Your task to perform on an android device: Repeat the reminder ,Delhi heights for every month and save it.
Image 0: 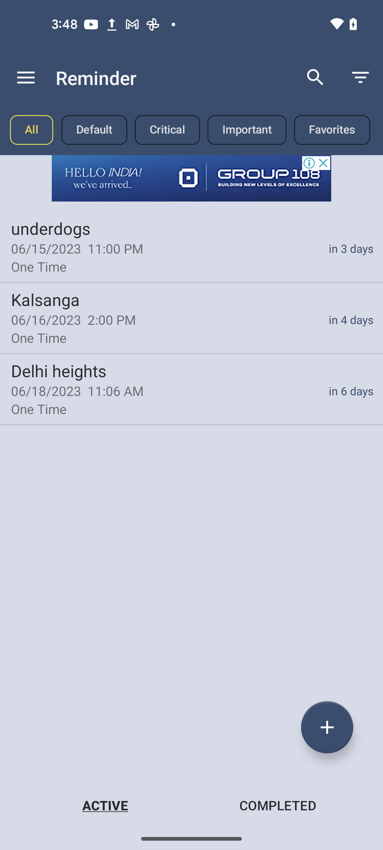
click on the  reminder Delhi heights
Step 0: click (191, 389)
Image 1: 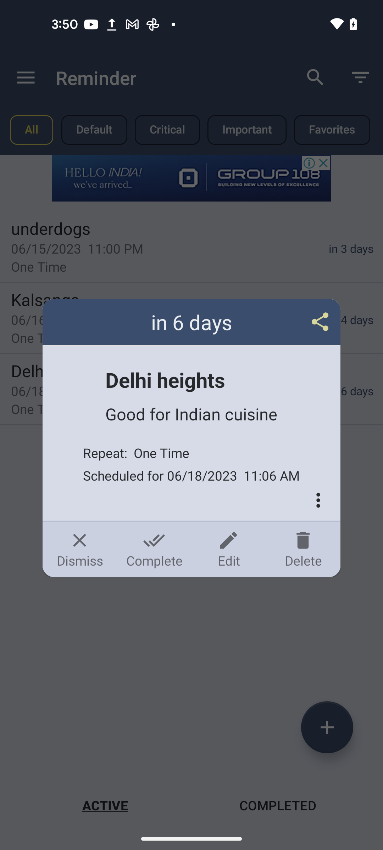
click on the edit icon
Step 1: click (228, 549)
Image 2: 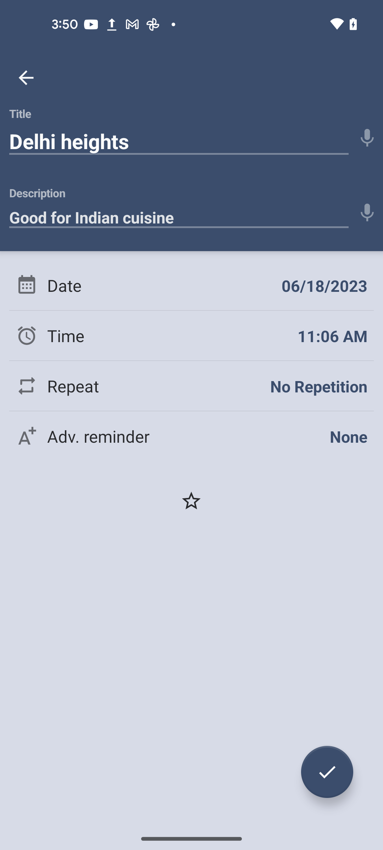
click on the Repeat option
Step 2: click (143, 386)
Image 4: 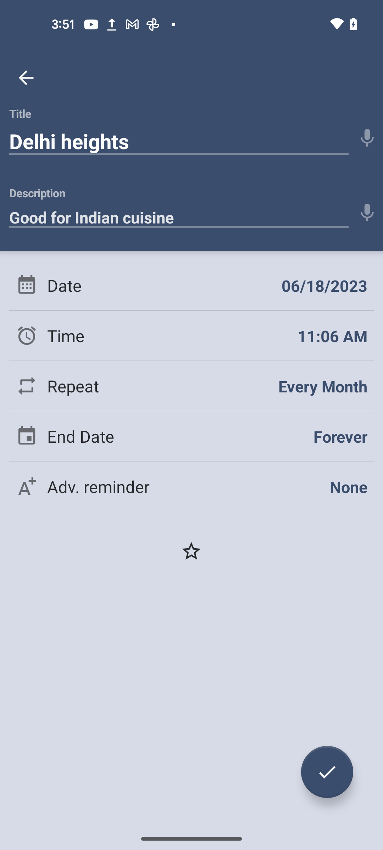
click on the tick button at the bottom right corner of the screen 
Step 4: click (327, 772)